Your task to perform on an android device: I'd want to utilize the ebay app to look for Projecters, which I require at my house for some formal job.
Image 0: 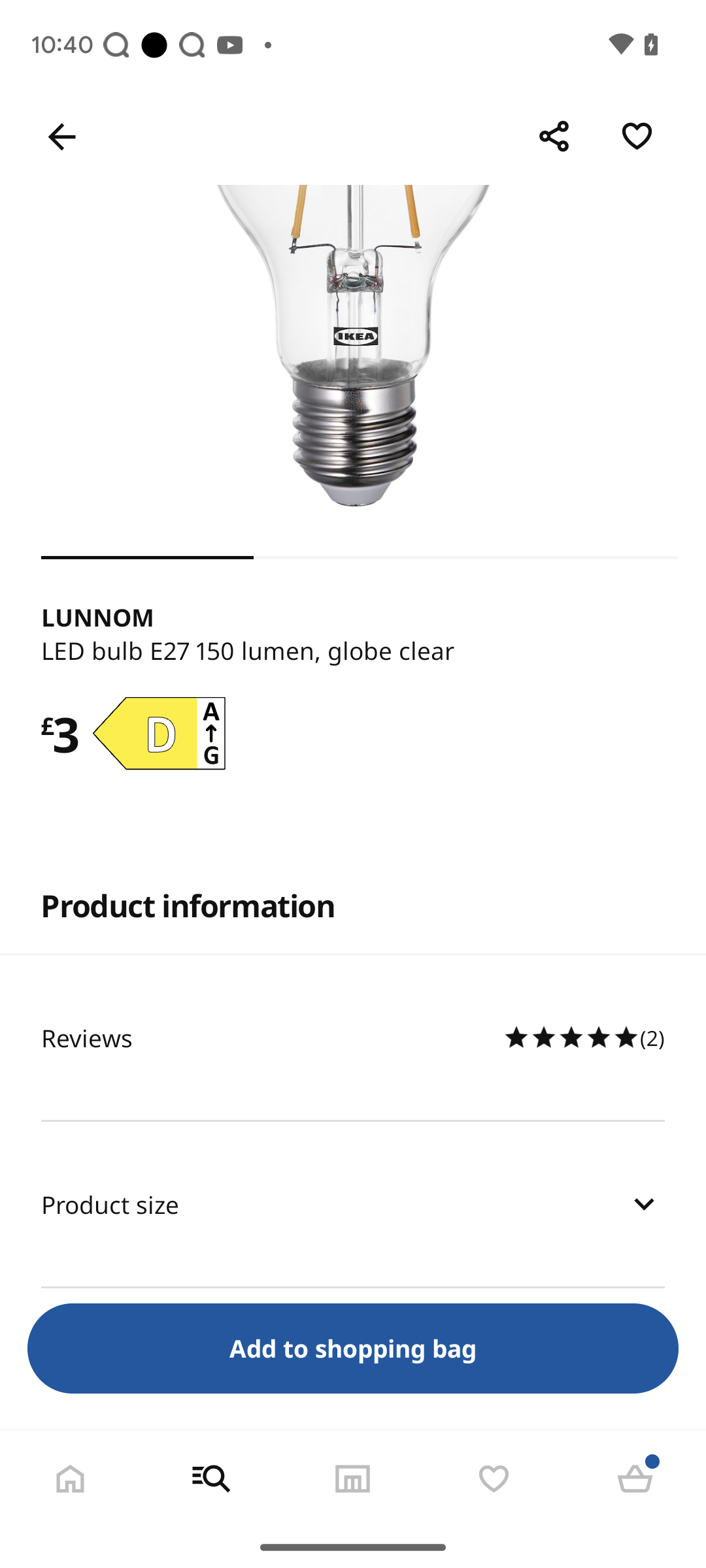
Open ebay app
Step 0: open app "eBay"
Image 1: 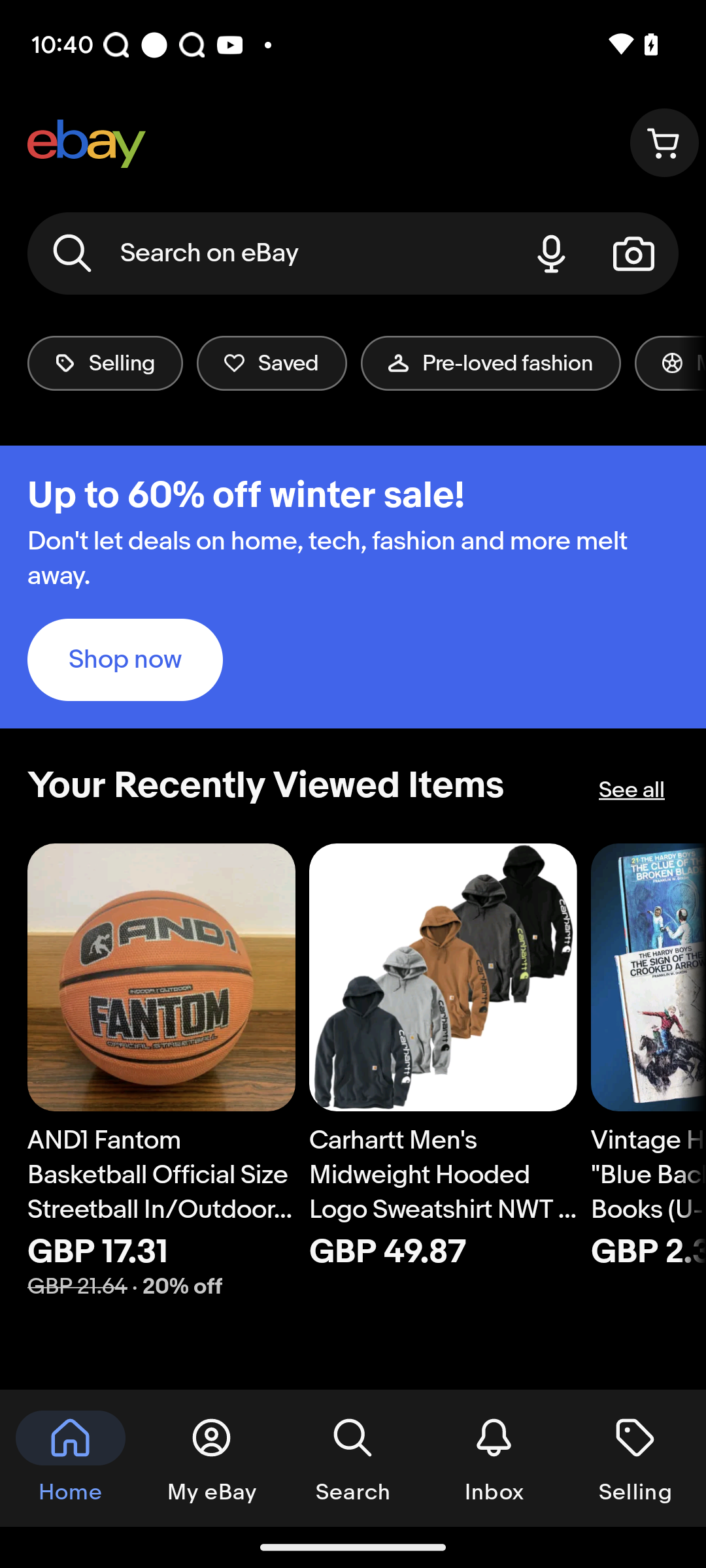
click at the searchbox at the top of the screen
Step 1: click (270, 253)
Image 3: 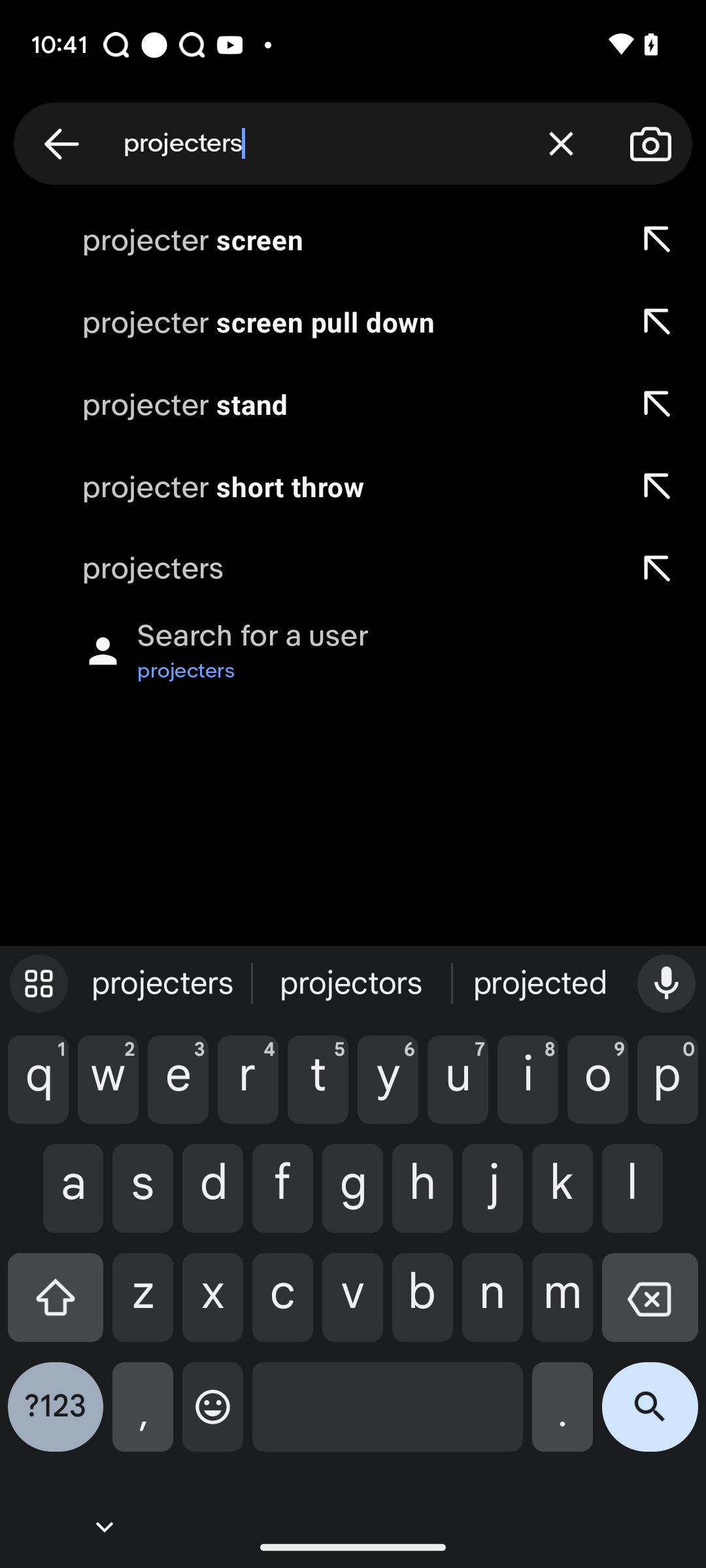
Click at the search icon in the keypad
Step 3: click (650, 1417)
Image 4: 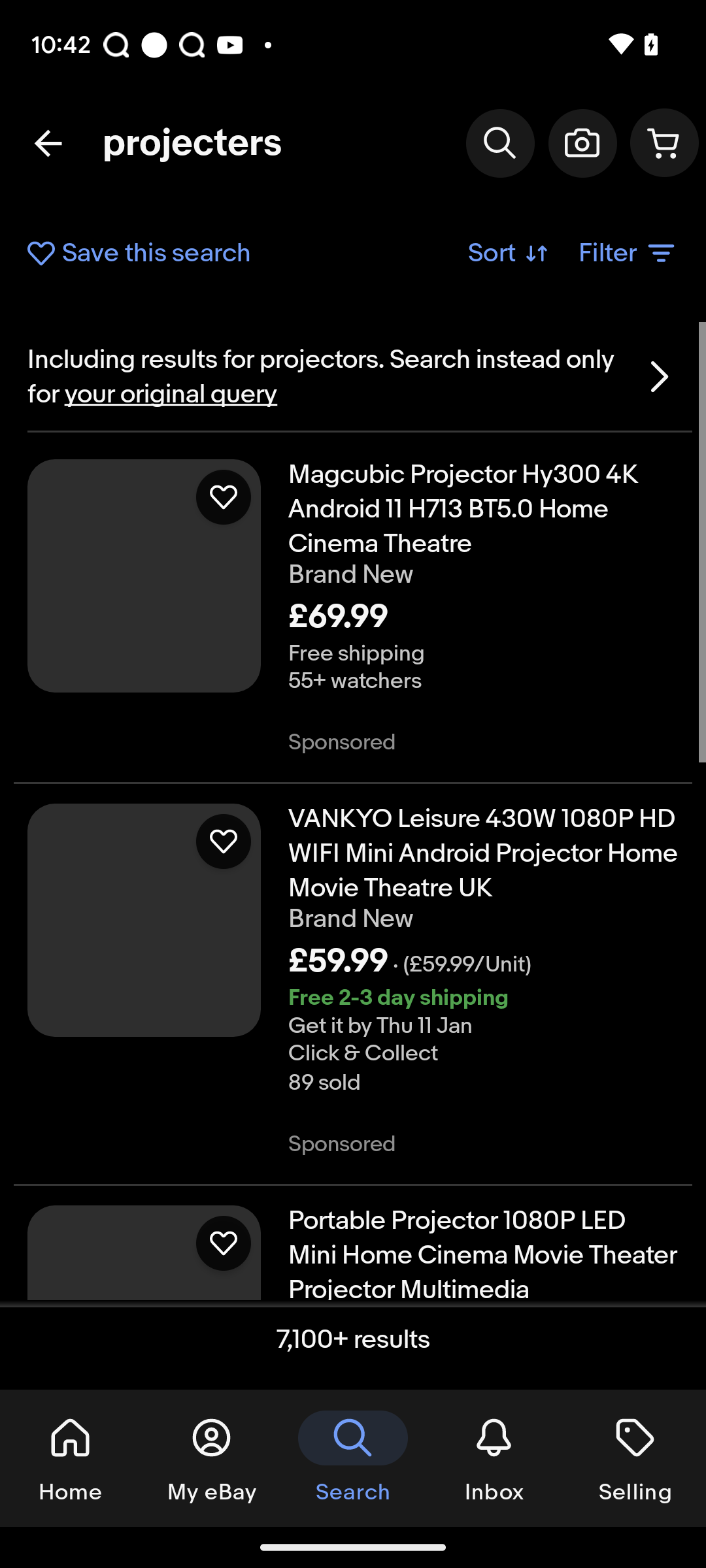
Click at the search icon in the keypad
Step 4: wait